Your task to perform on an android device: I had already used this brand of sports shoes and now I want to change the brand. Look for running shoes  with a shop by the Adidas brand
Image 1: 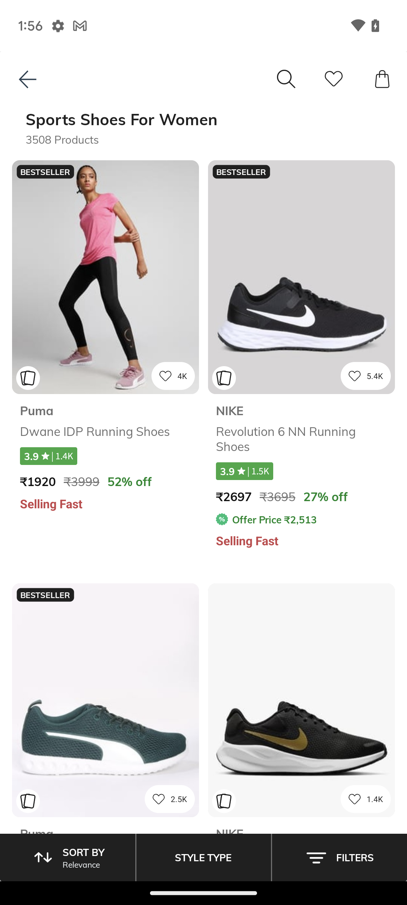
Click on the filter option 
Step 1: click (355, 857)
Image 2: 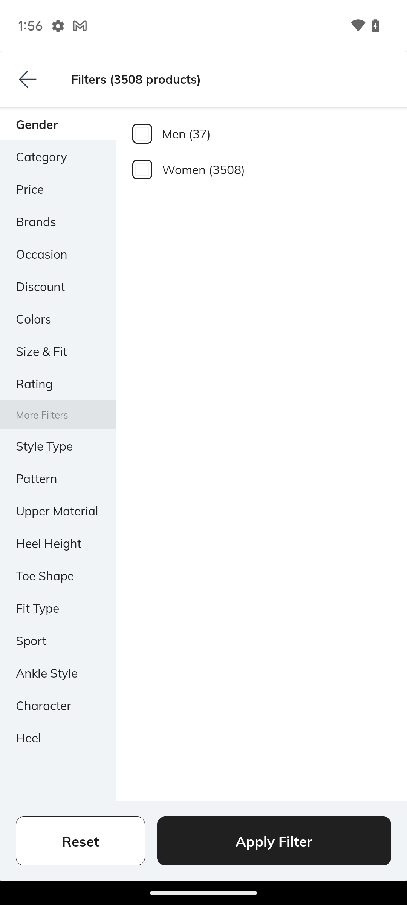
Click on the brands option
Step 2: click (36, 221)
Image 3: 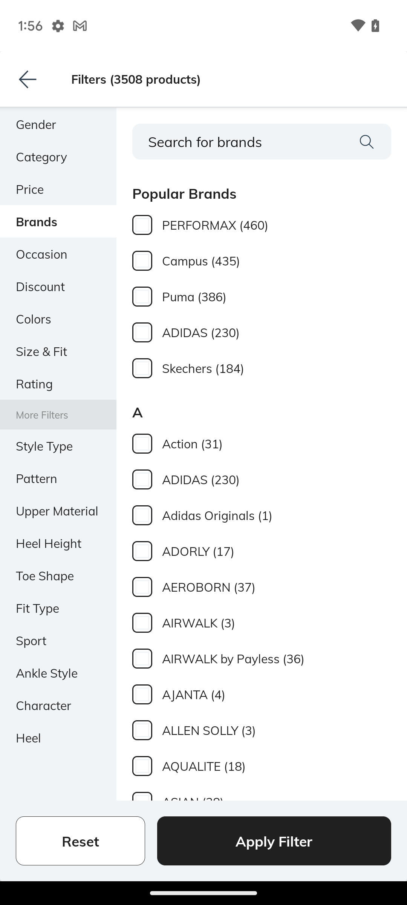
Click on the Adidas option 
Step 3: click (262, 443)